Your task to perform on an android device: Turn on the Only show Recipes with images settings on the Yummly app.
Image 0: 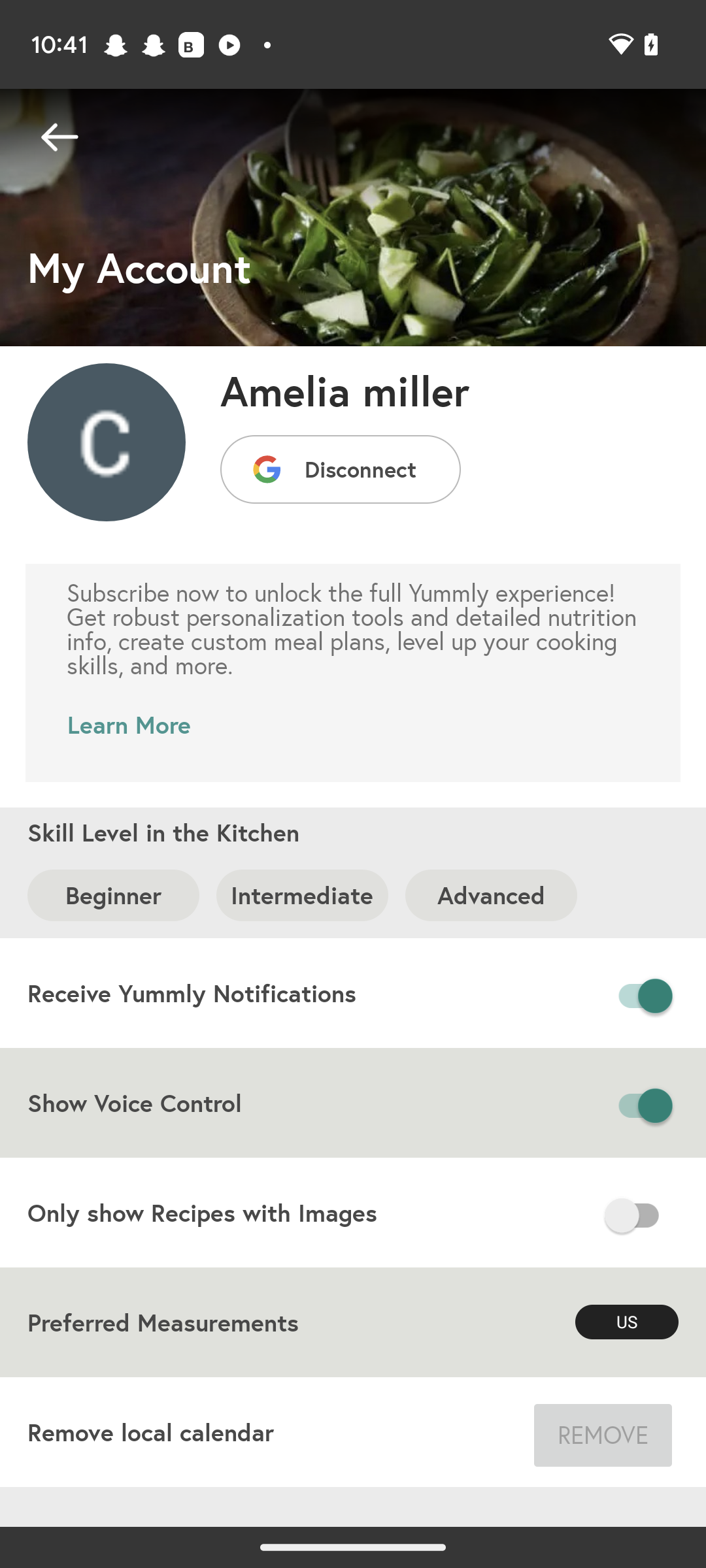
Click on the Toggle button of the tab Only show Recipes with Images.
Step 0: click (639, 1215)